Your task to perform on an android device: Open the Kitchen Stories app and give the review, "Great recipe! It is a very delicious meal" for the sweet potato curry recipe.
Image 0: 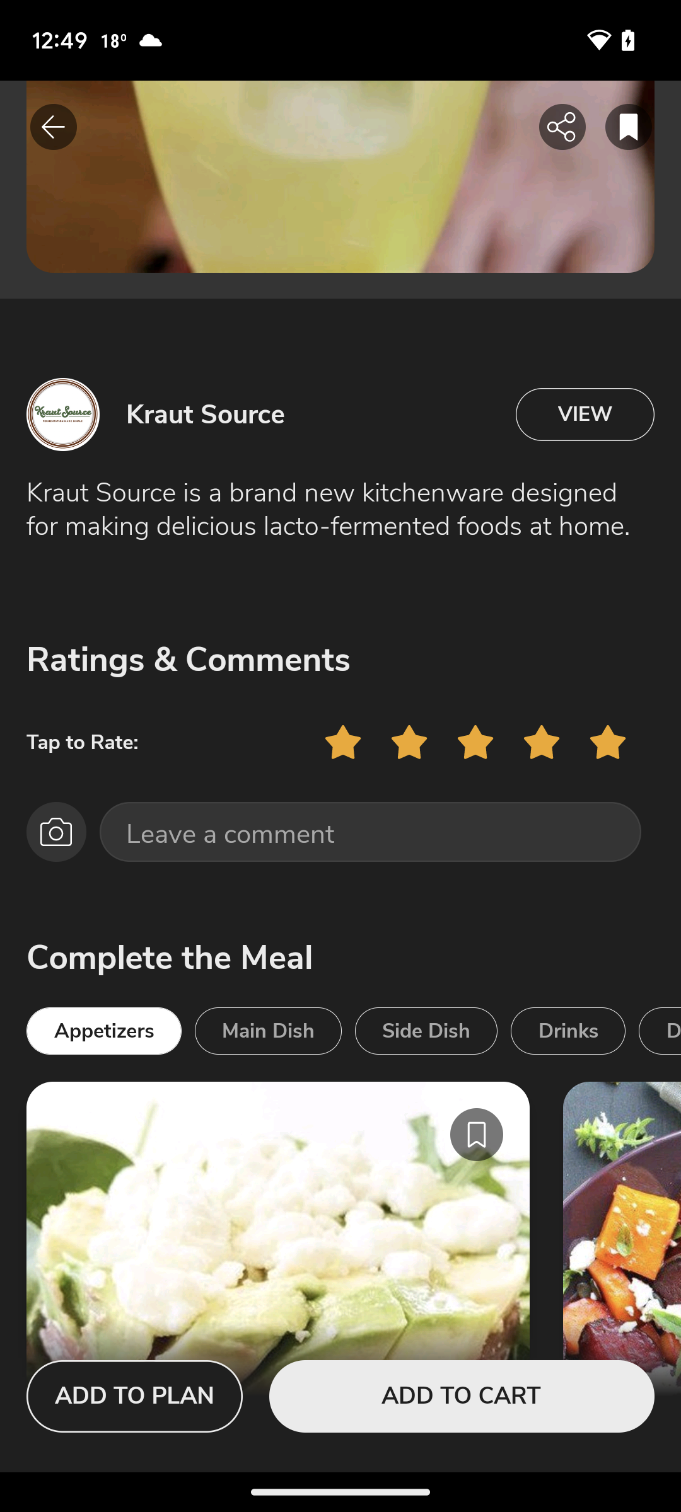
Open Kitchen Stories app
Step 0: open app "Kitchen Stories"
Image 1: 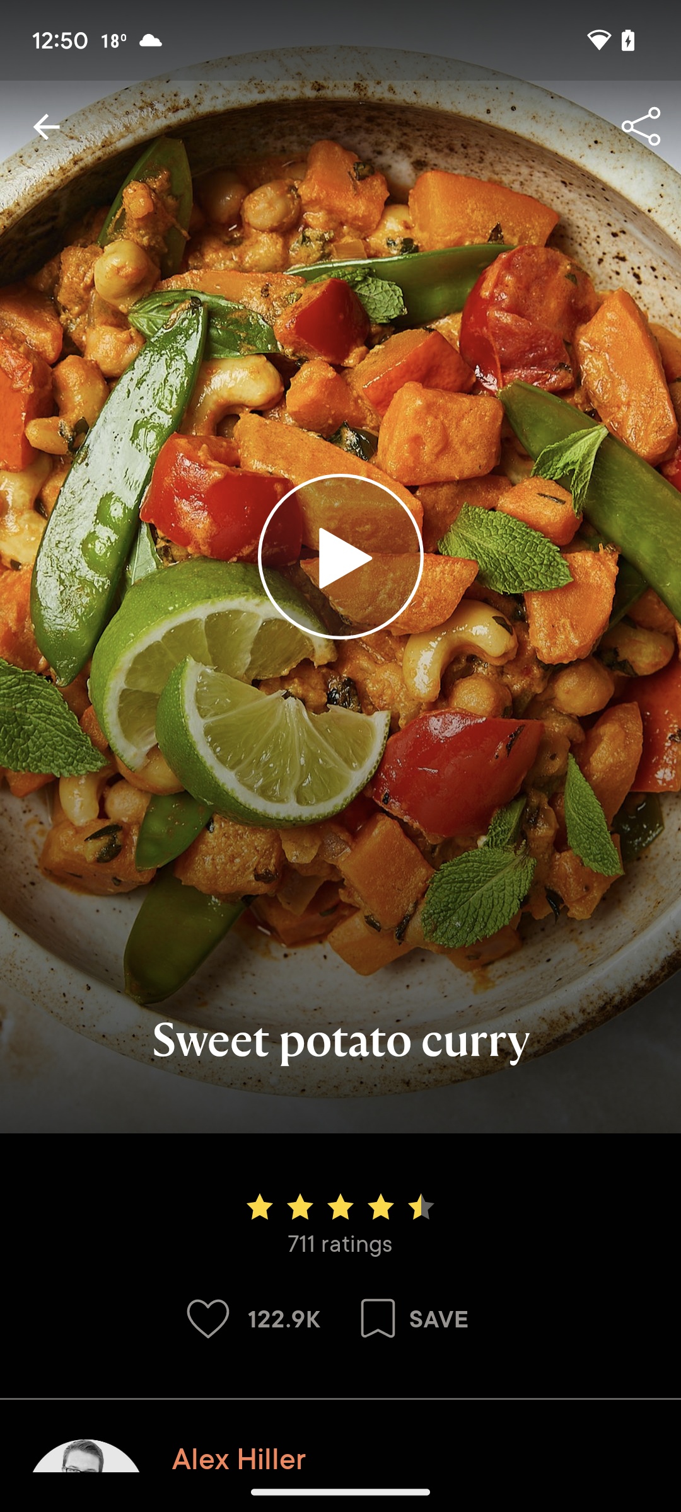
Swipe up to the review
Step 1: scroll down
Image 2: 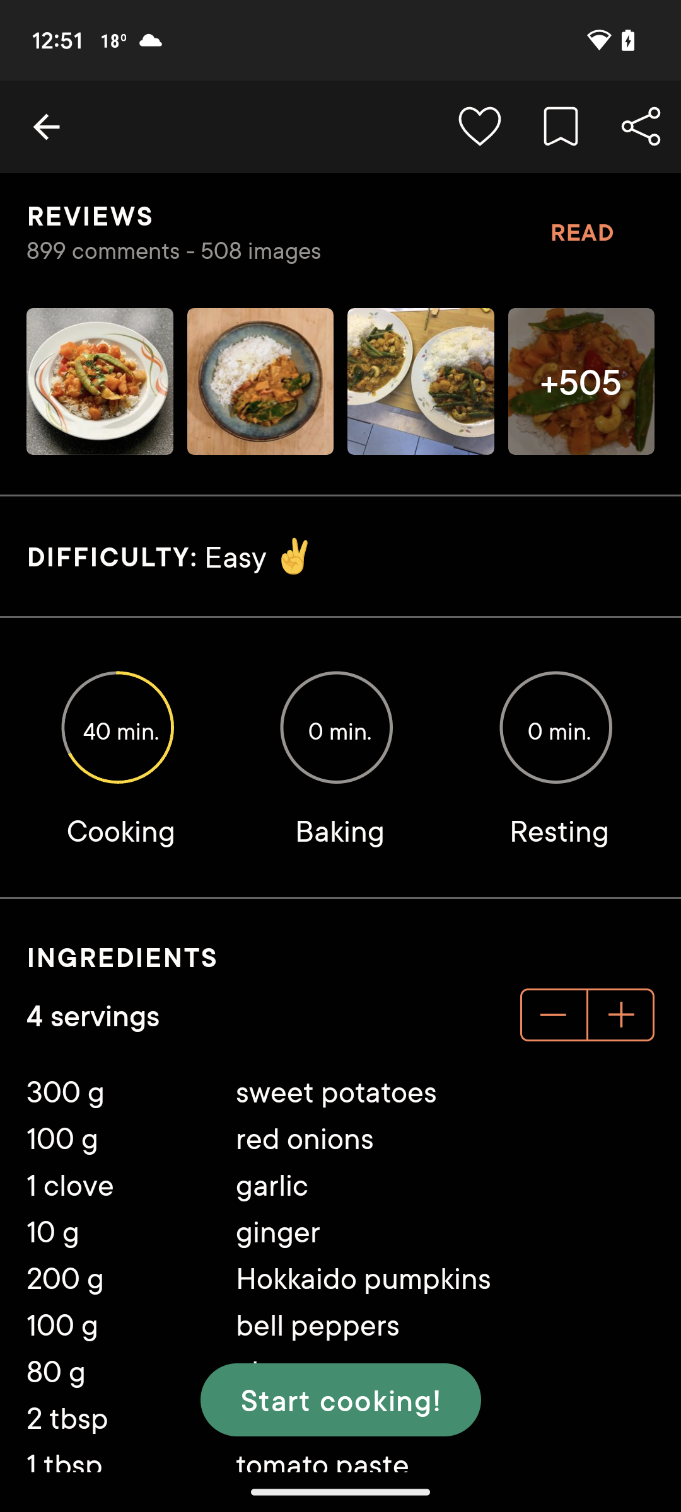
Swipe up to the review
Step 2: scroll down
Image 4: 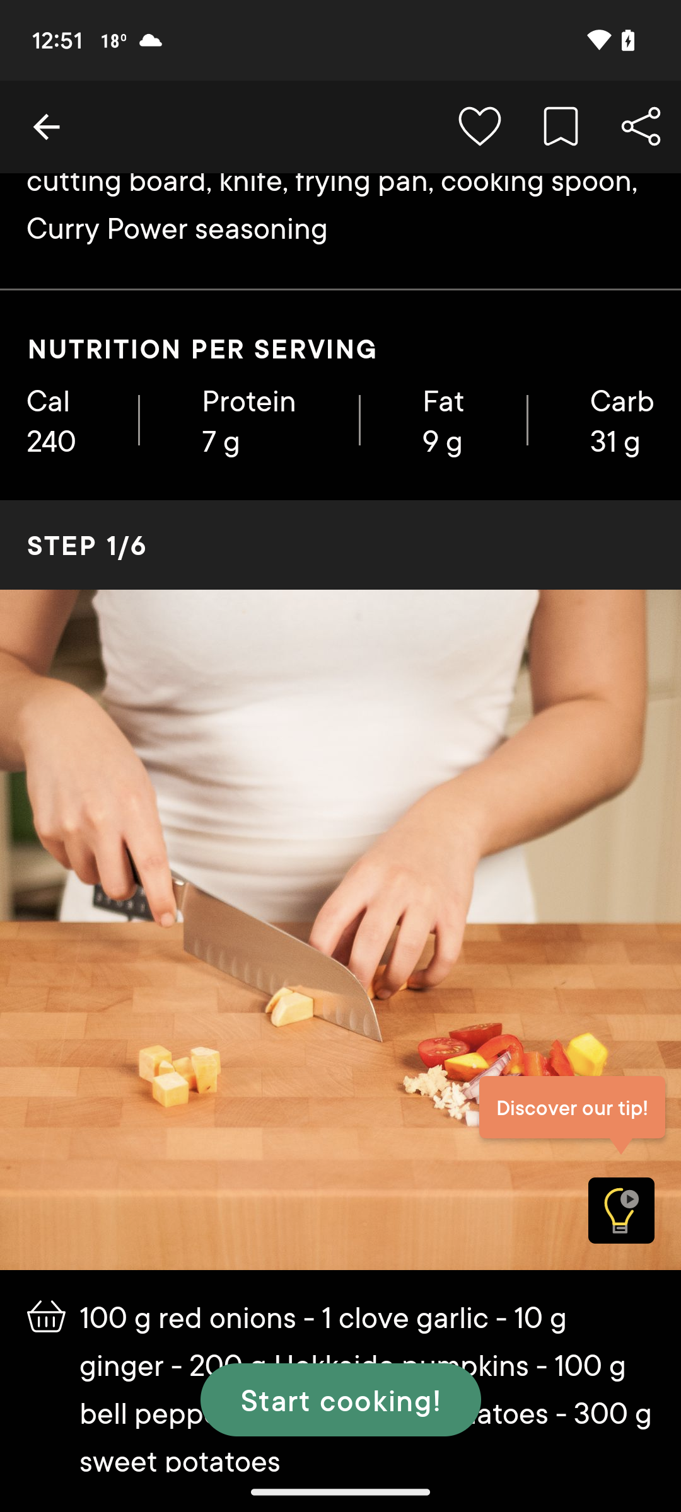
Swipe up to the review
Step 4: scroll down
Image 6: 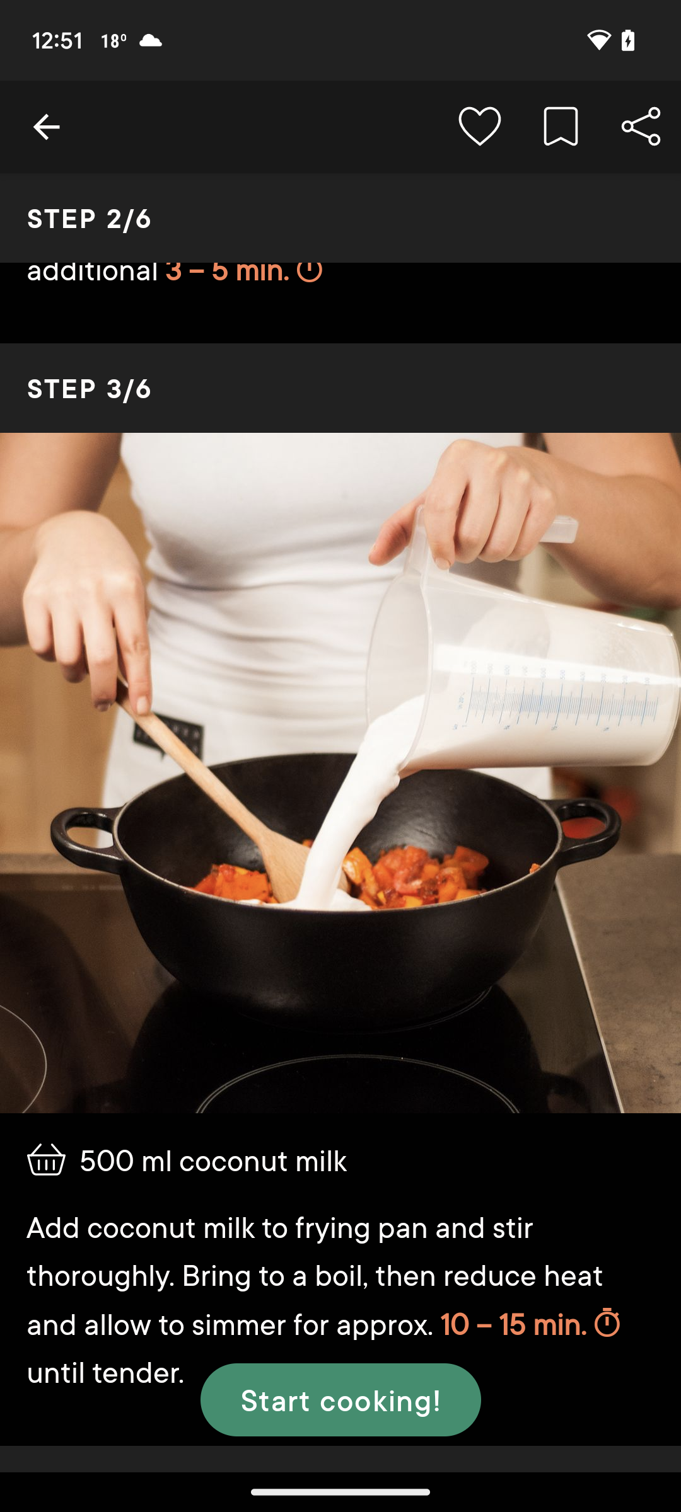
Swipe up to the review
Step 6: scroll down
Image 7: 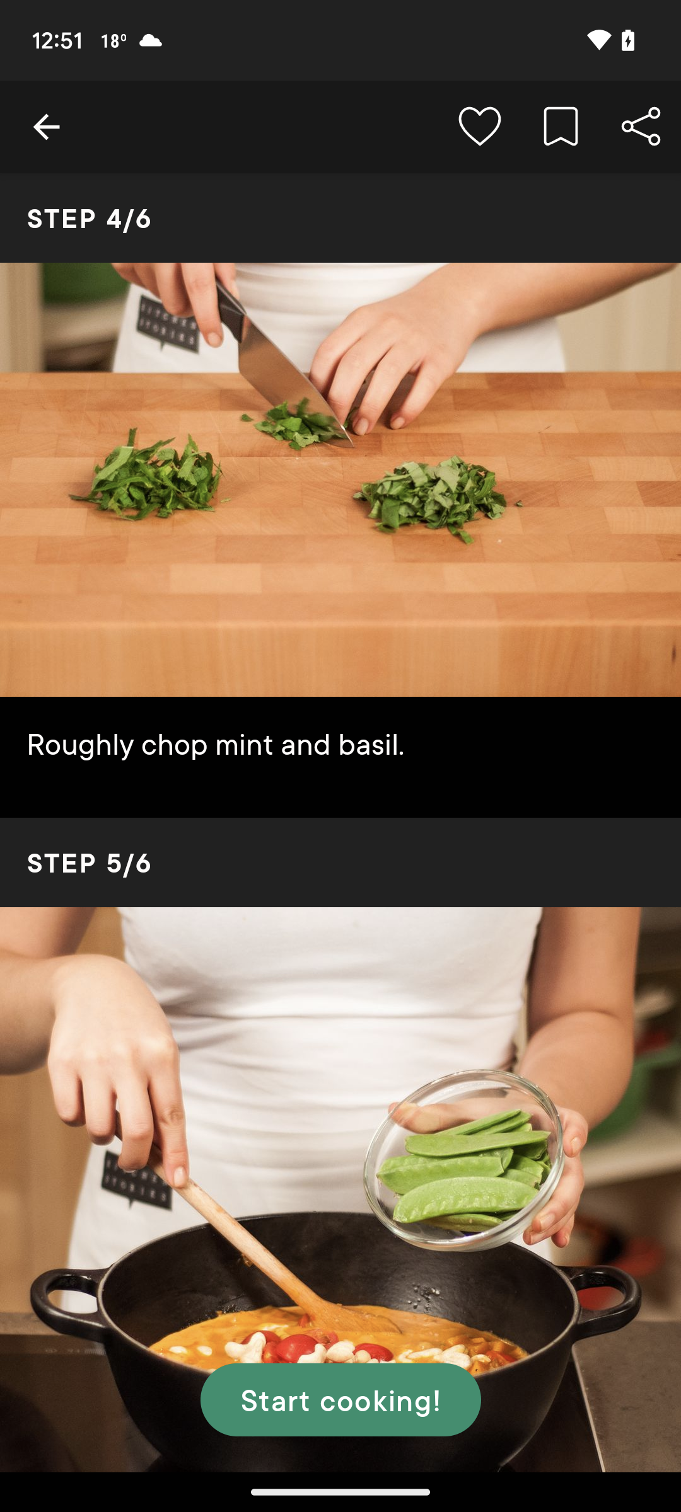
Swipe up to the review
Step 7: scroll down
Image 8: 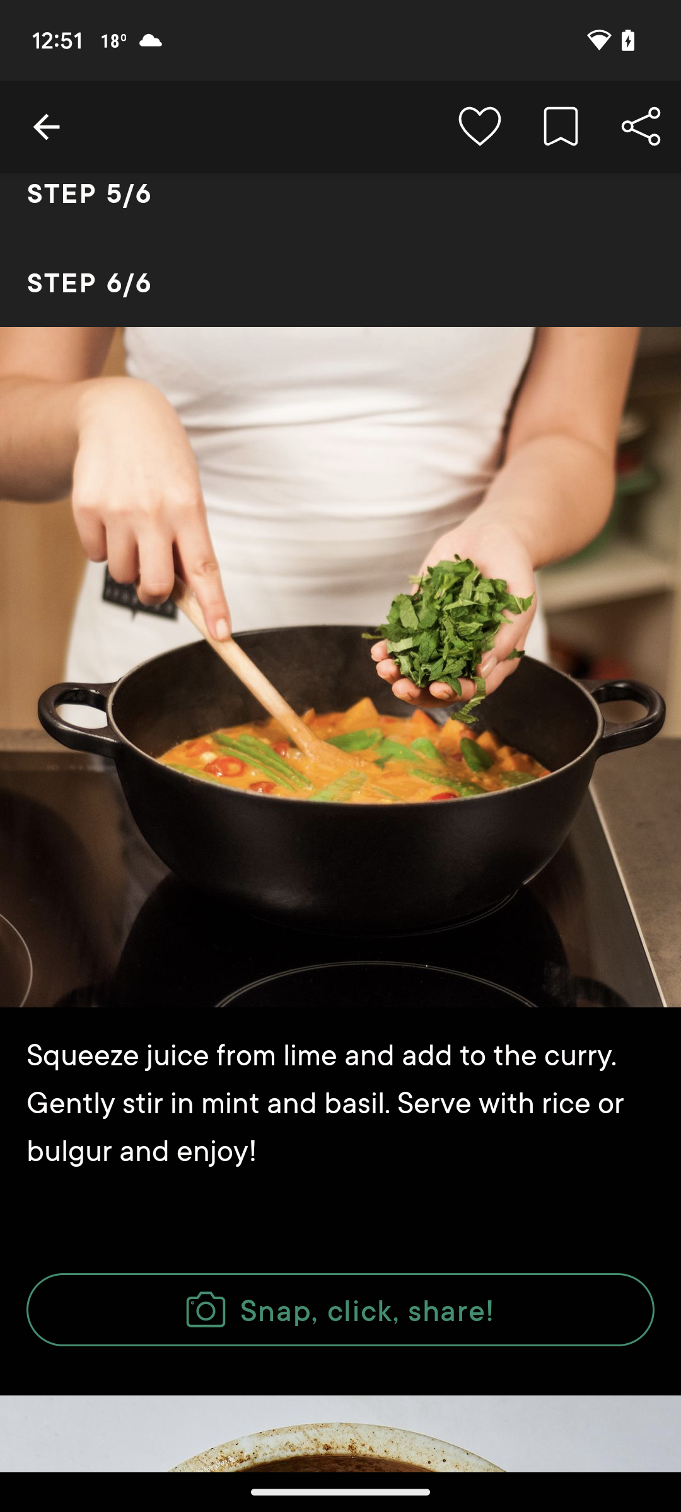
Swipe up to the review
Step 8: scroll down
Image 9: 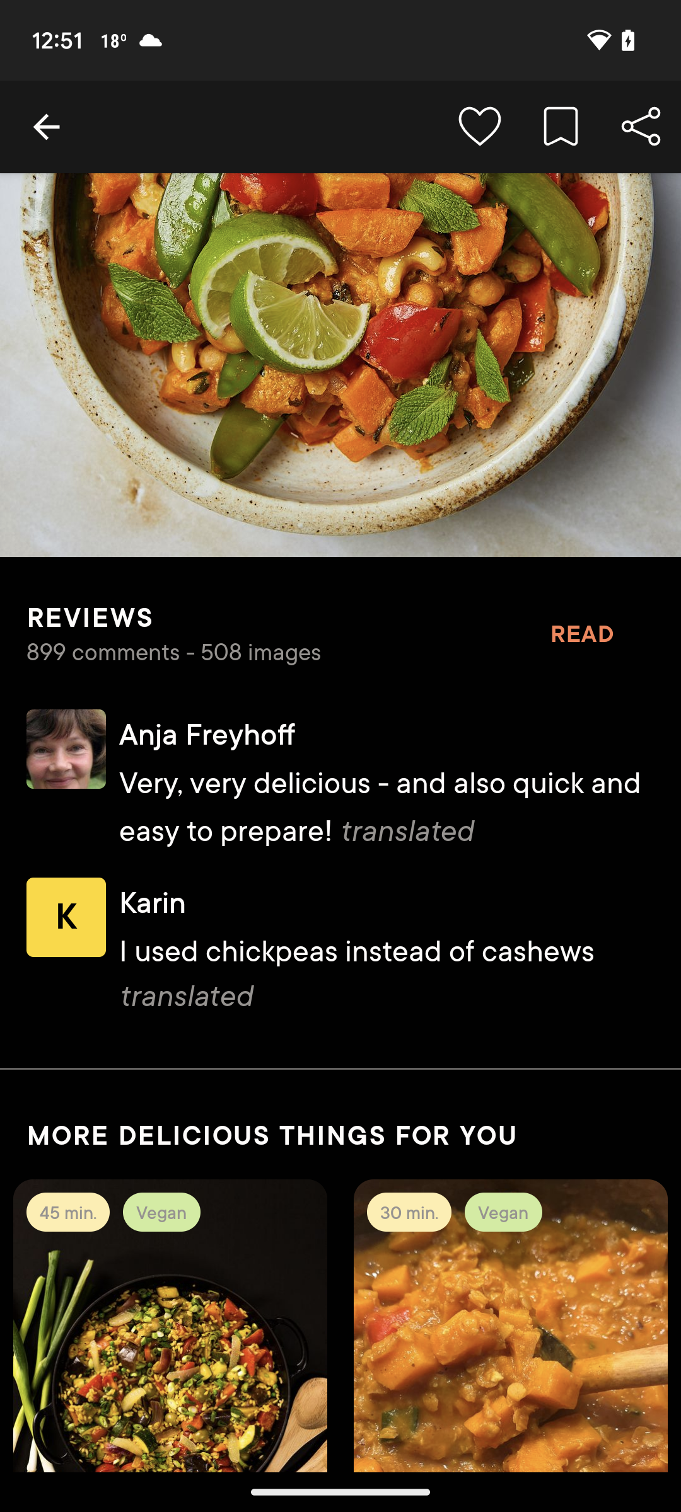
Click on the read button next to the rating section
Step 9: click (581, 633)
Image 10: 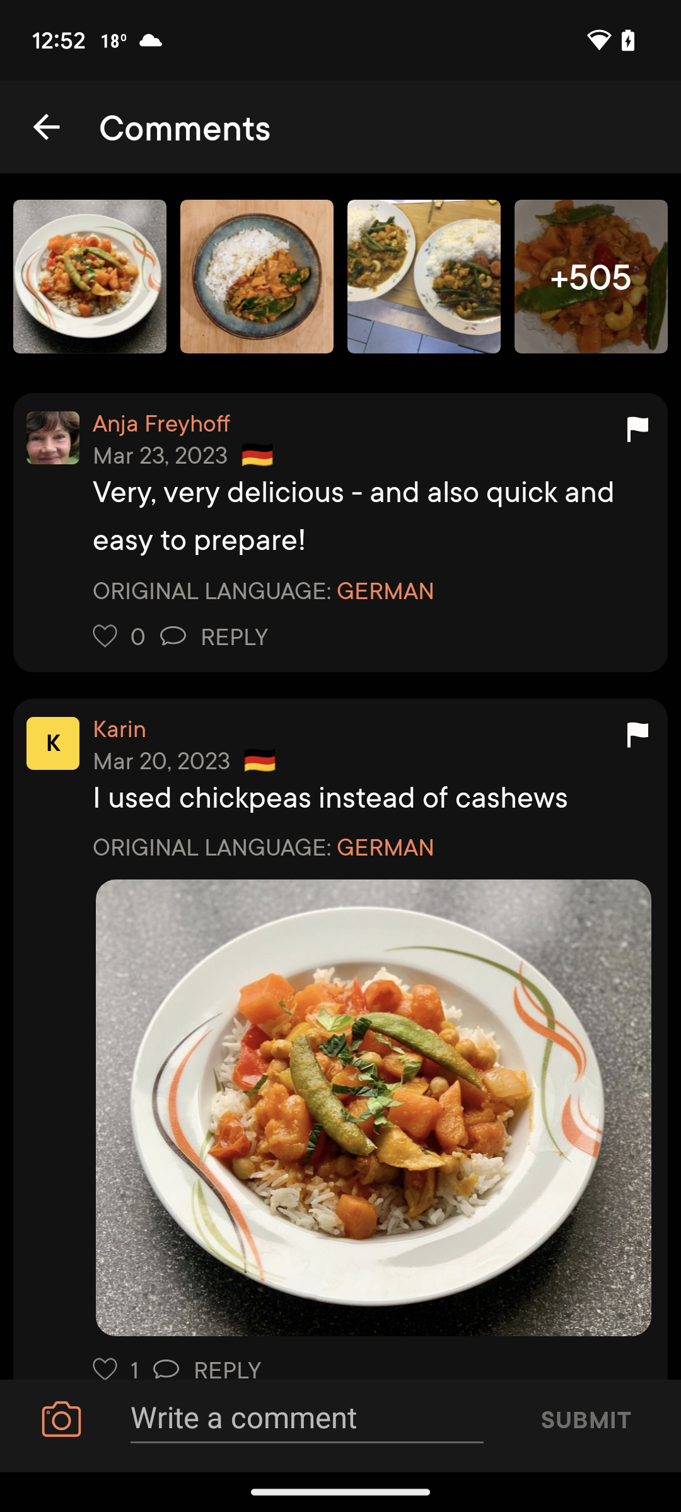
Click on the "write a comment" text box
Step 10: click (306, 1419)
Image 11: 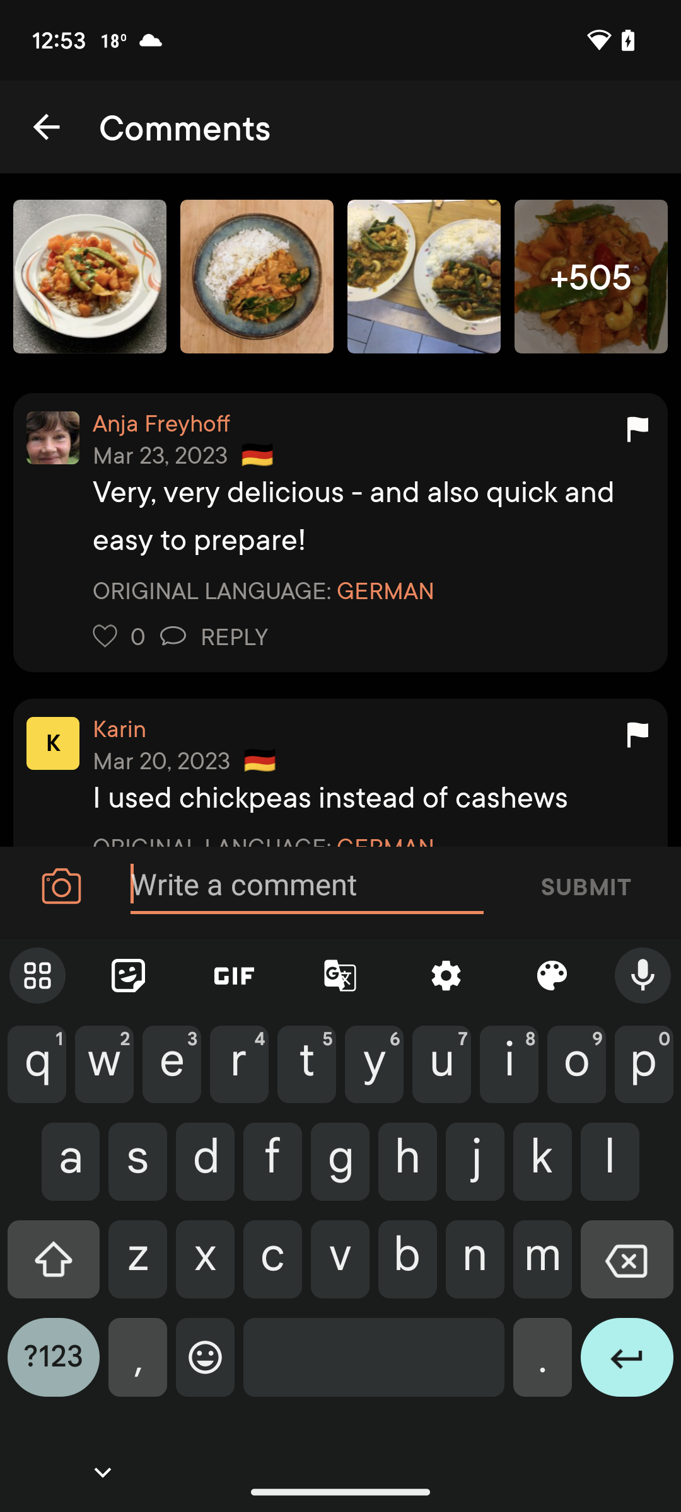
Add the review : Great recipe! It is a very delicious meal
Step 11: type "Great recipe! It is a very delicious meal"
Image 12: 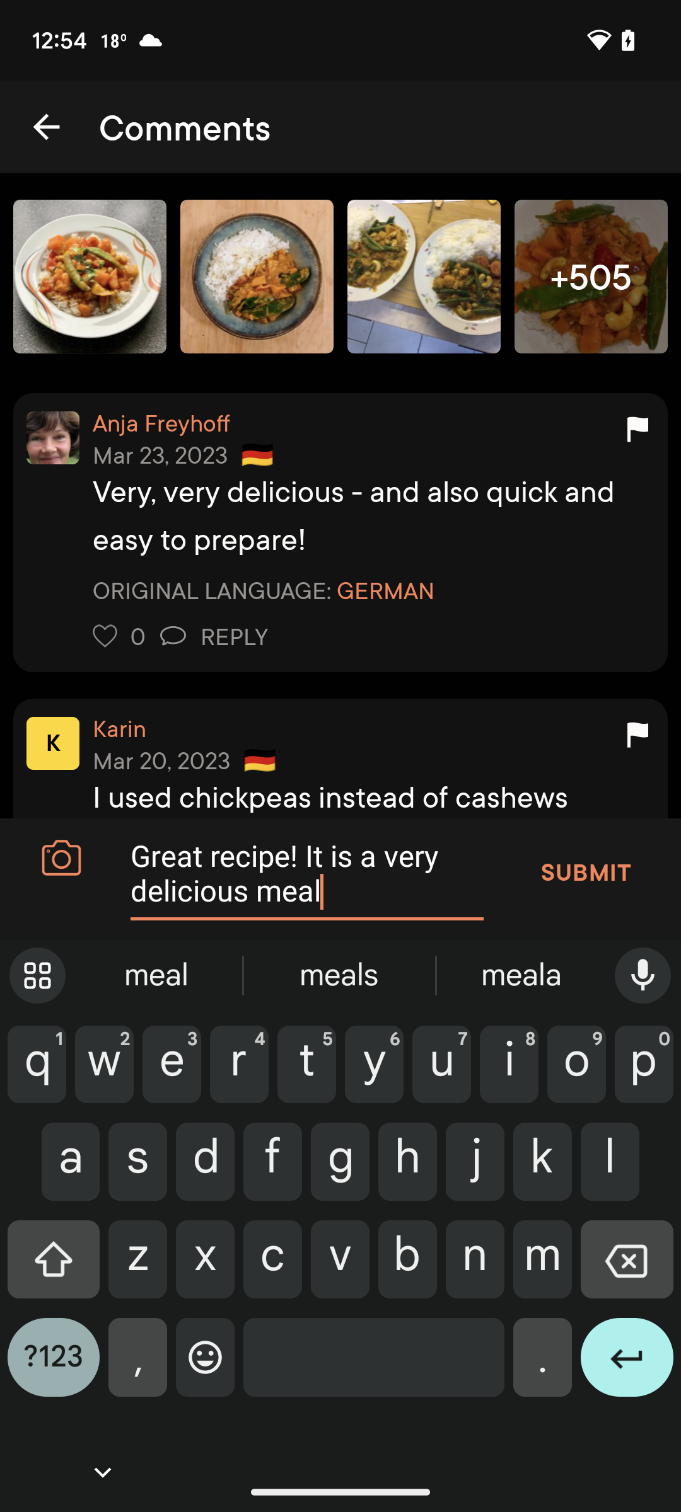
Click on the submit button
Step 12: click (585, 872)